Your task to perform on an android device: The varying weather conditions today are of interest to me. View the current weather history in the Accuweather app.
Image 0: 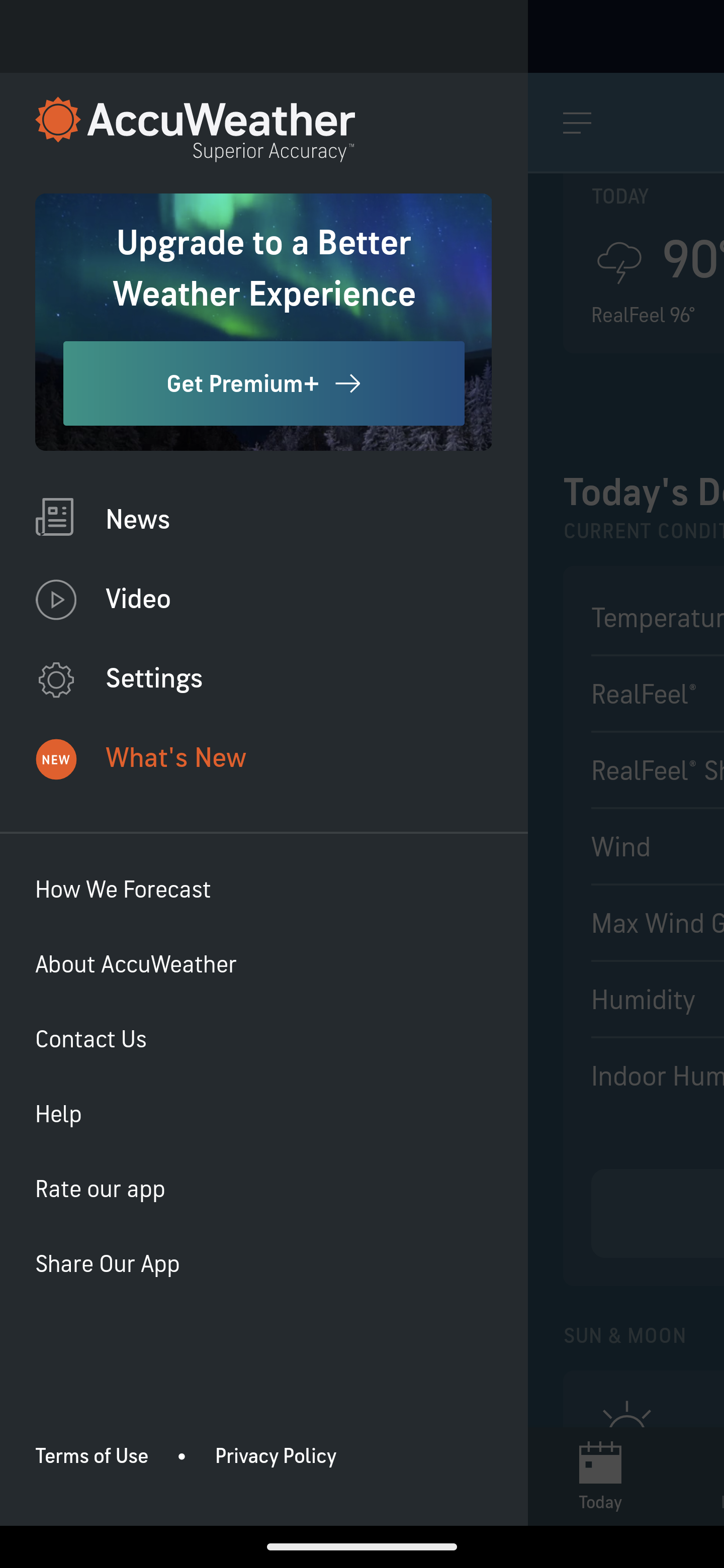
Go back to the previous page
Step 0: press back button
Image 2: 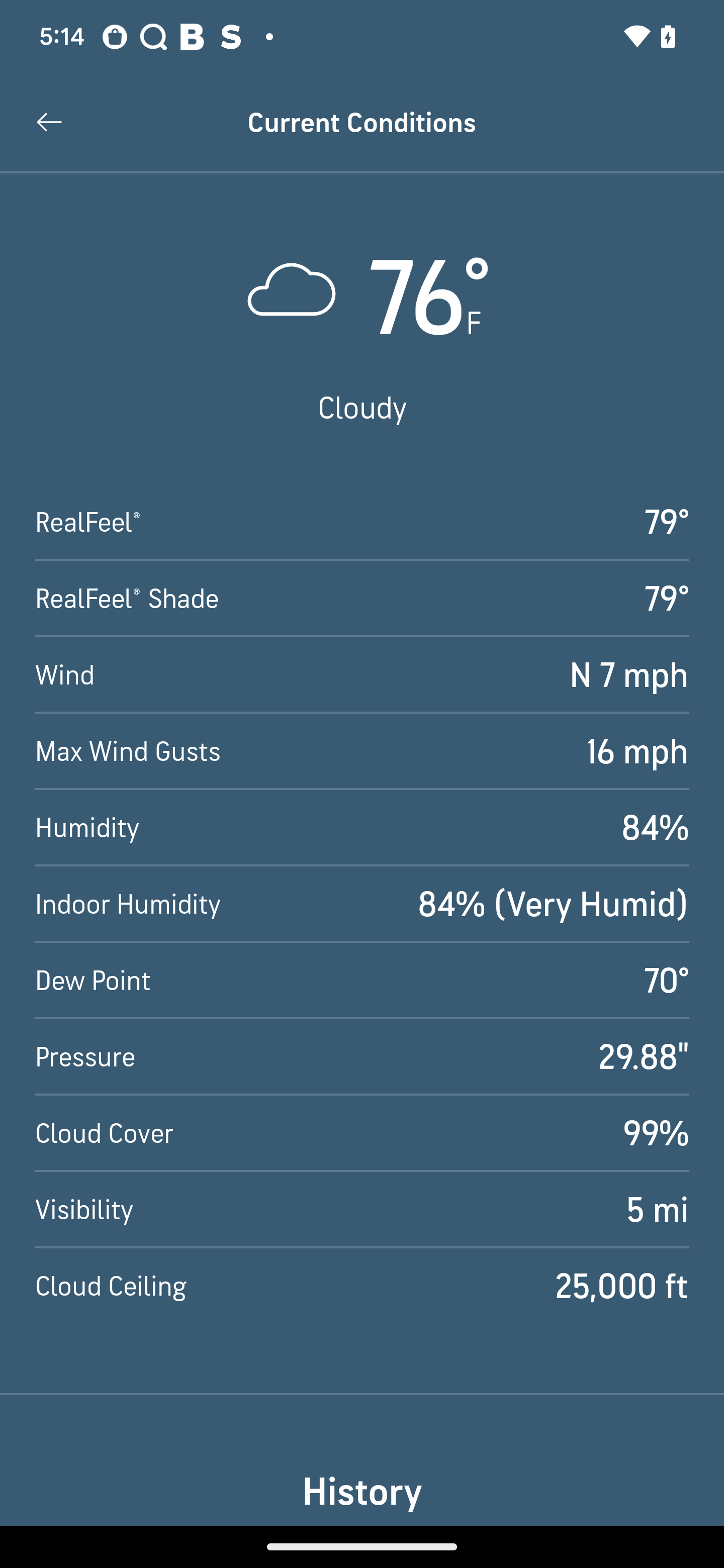
Scroll up on the screen
Step 2: scroll down